Your task to perform on an android device: I want to forward mail from my friend to another friend.
Image 1: 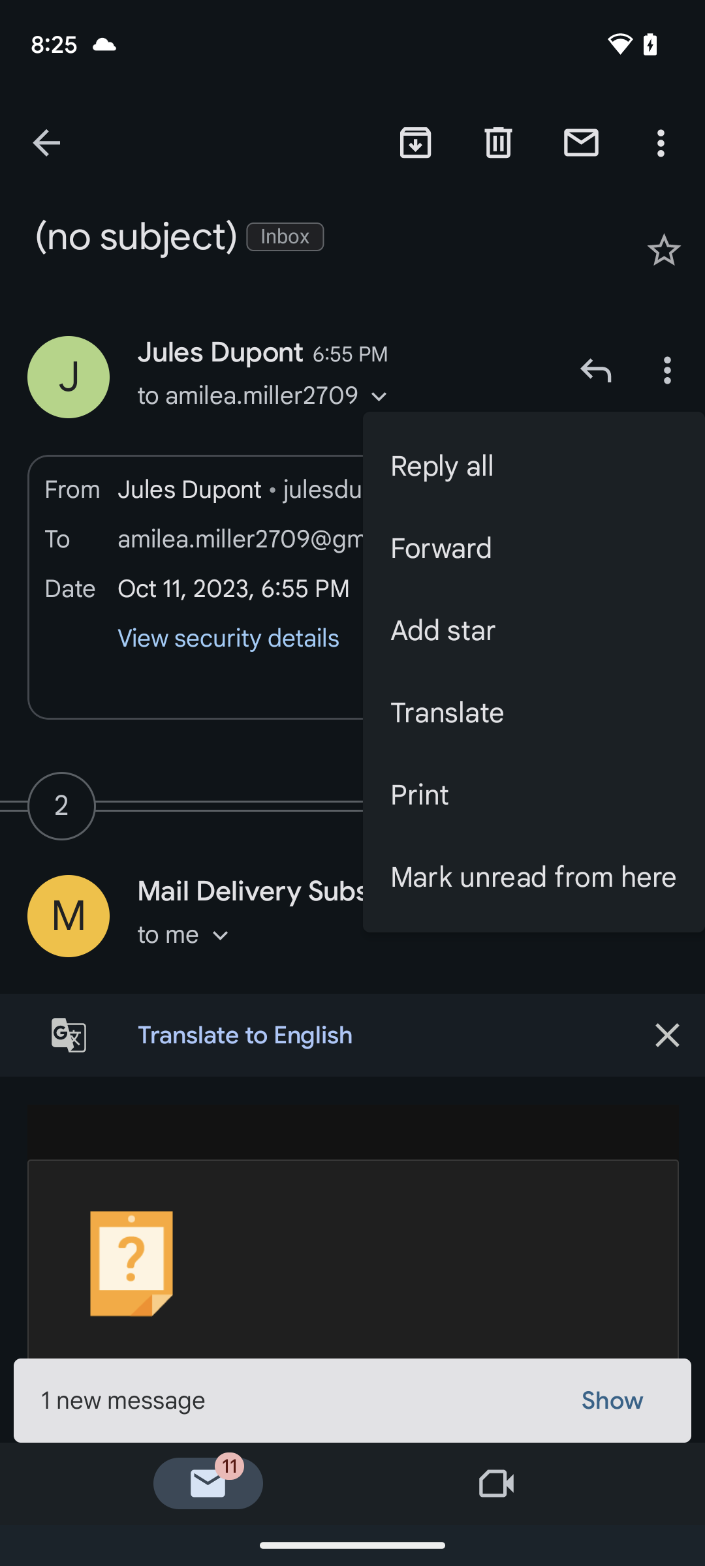
Tap on forward.
Step 1: click (534, 549)
Image 2: 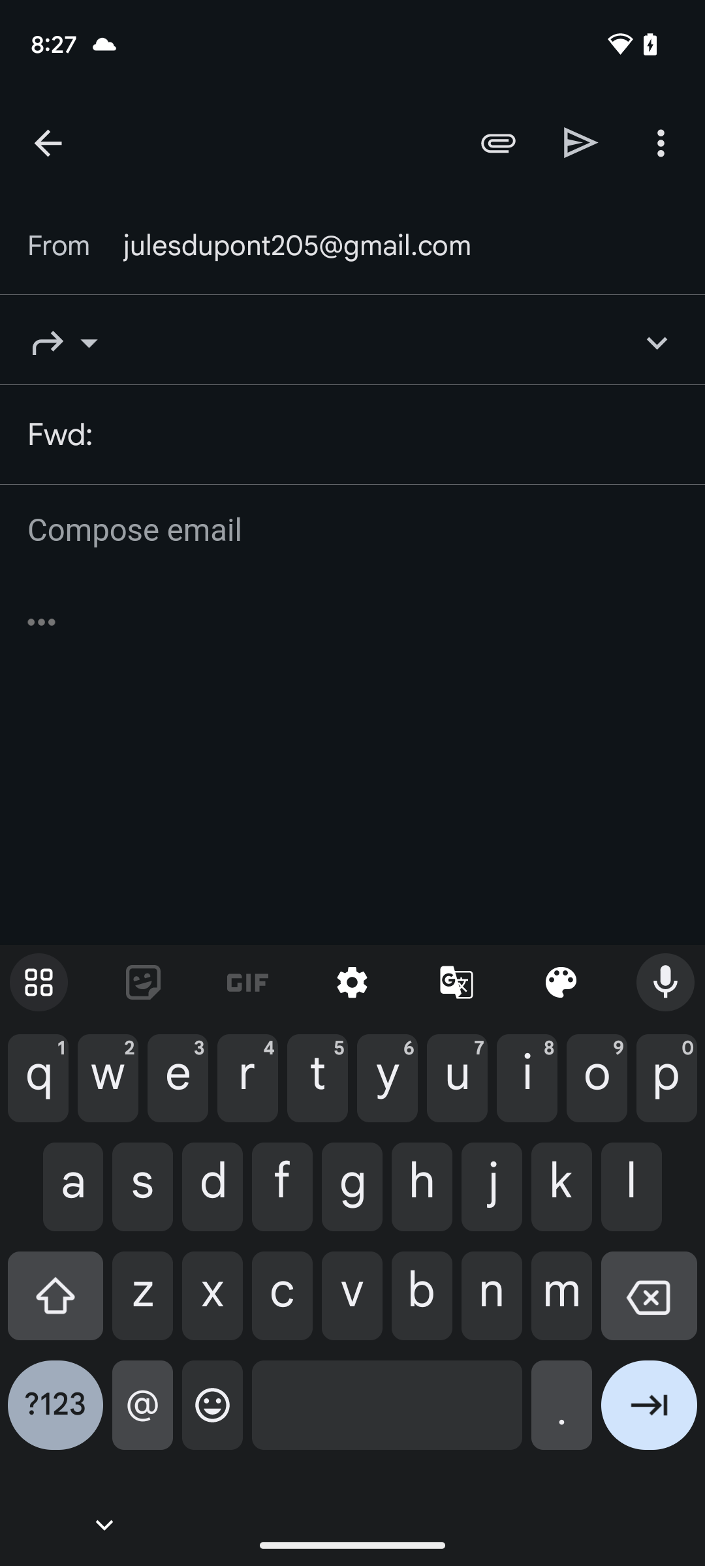
Tap on forward.
Step 2: type "jeetu945424@gmail.com"